Your task to perform on an android device: I want to add the text "We can't help everyone, but everyone can help someone" to the Flash card presentation's first slide in the Google Slides app.
Image 0: 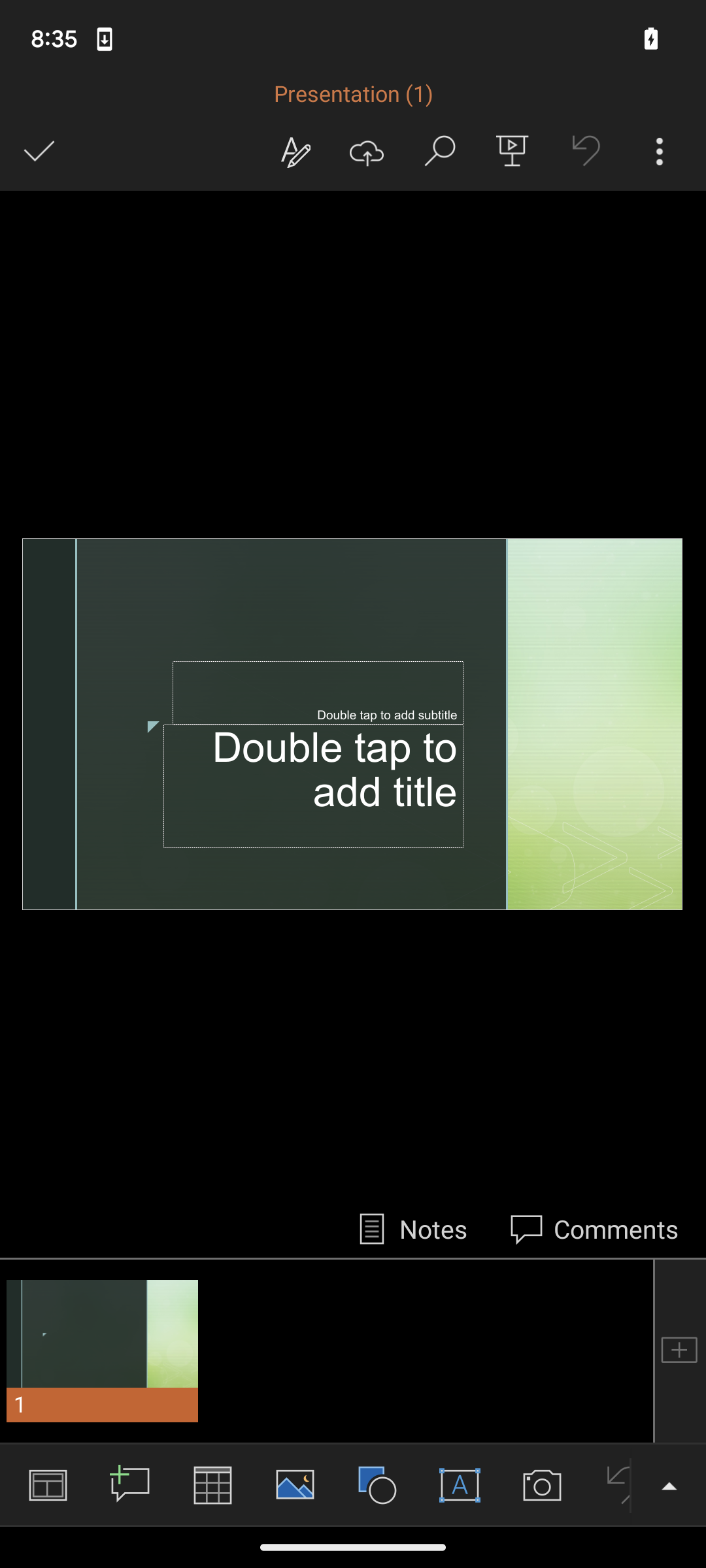
click twice at center of the screen to add text in the slide 
Step 0: click (292, 799)
Image 1: 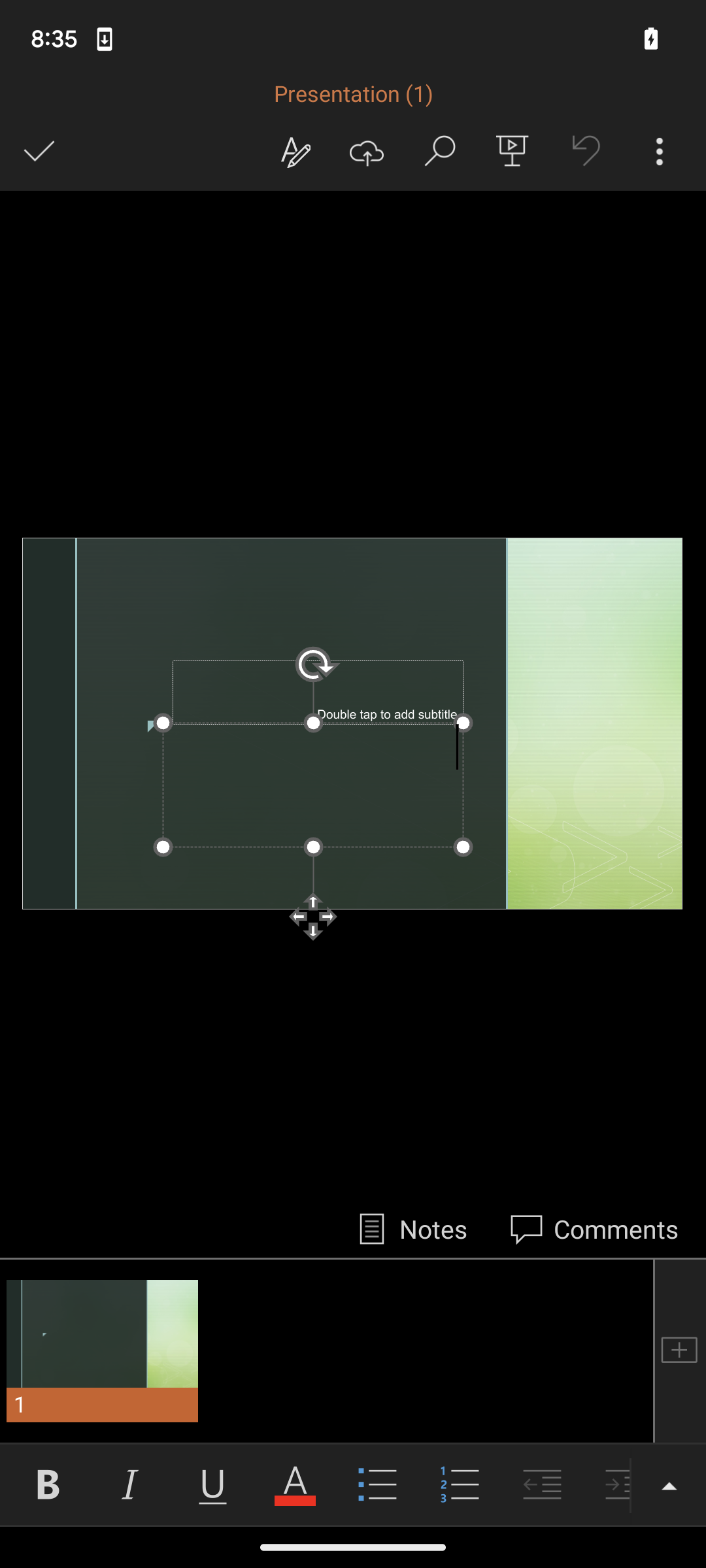
type "We can't help everyone, but everyone can help someone"  in the center of the screen 
Step 1: type ""We can't help everyone, but everyone can help someone" "